Your task to perform on an android device: Snooze the 6:00 pm alarm
Image 1: 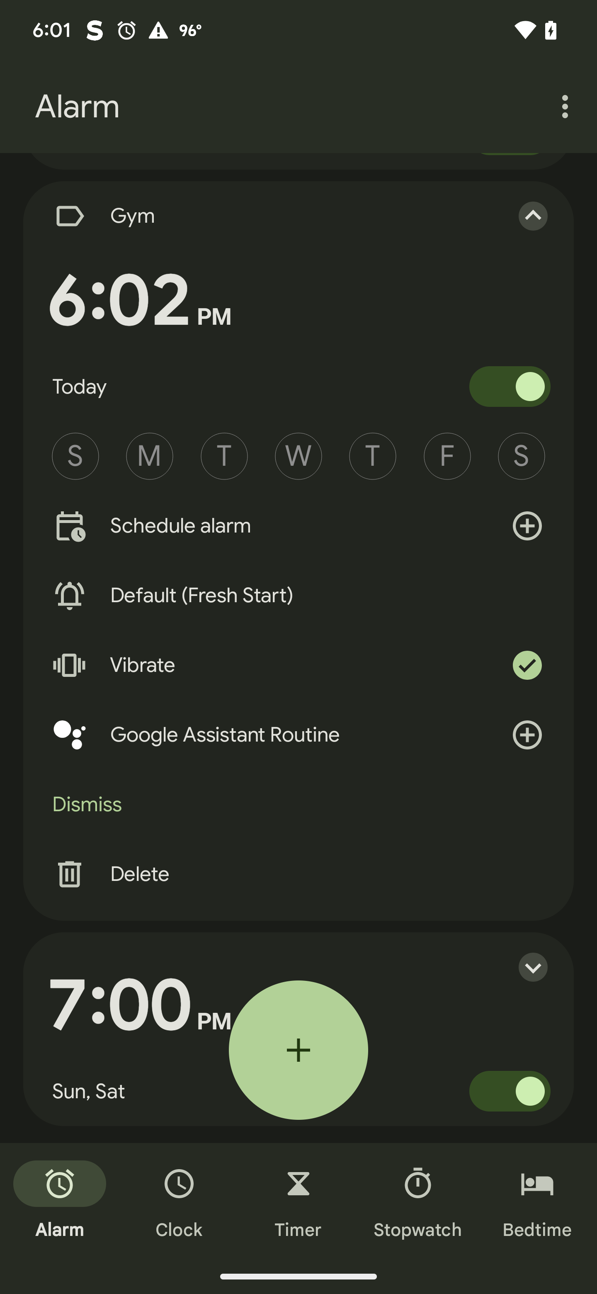
Click on the alarm option
Step 1: wait
Image 2: 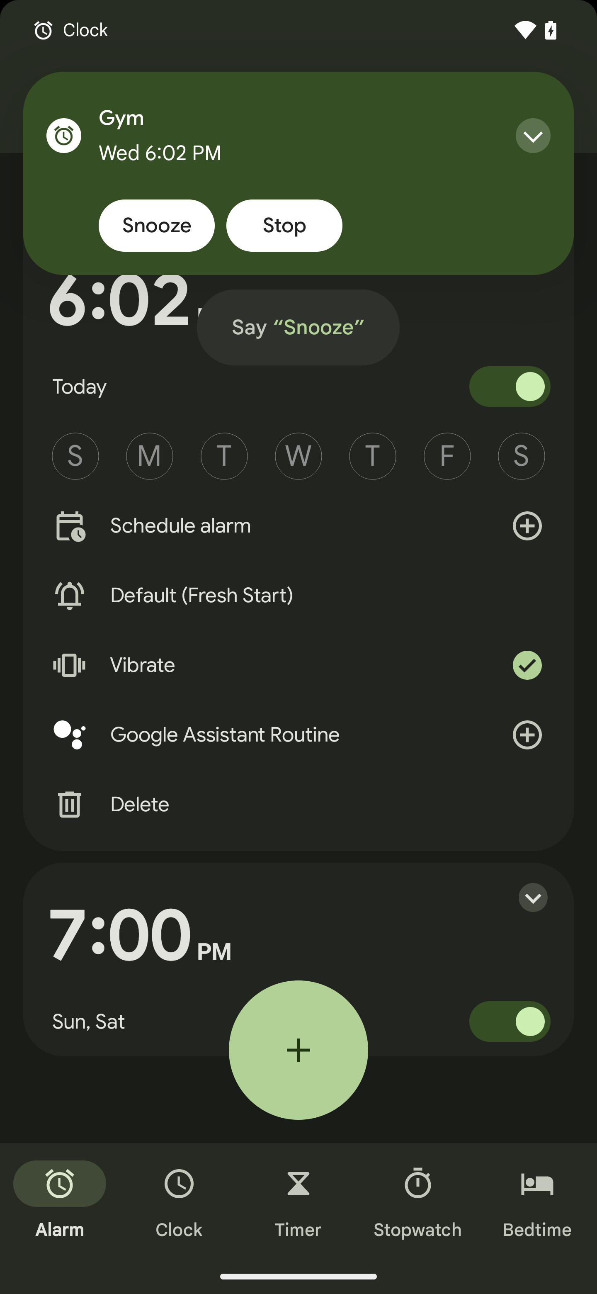
Click on the alarm option
Step 2: wait
Image 3: 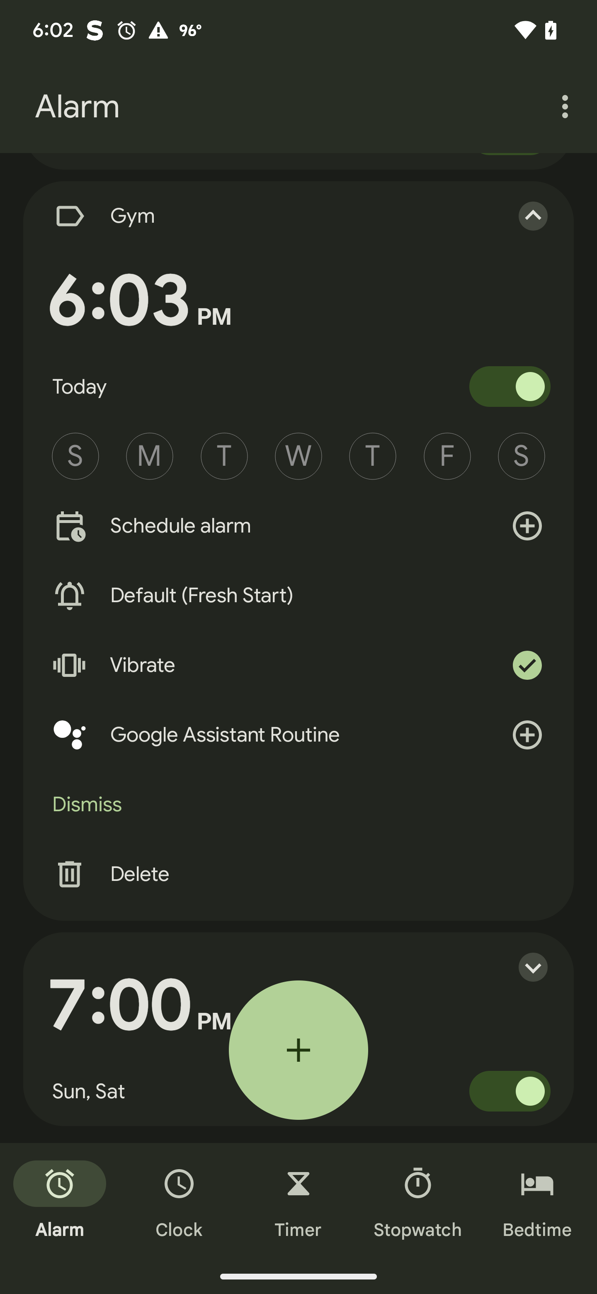
Click on the Snooze button
Step 3: wait
Image 4: 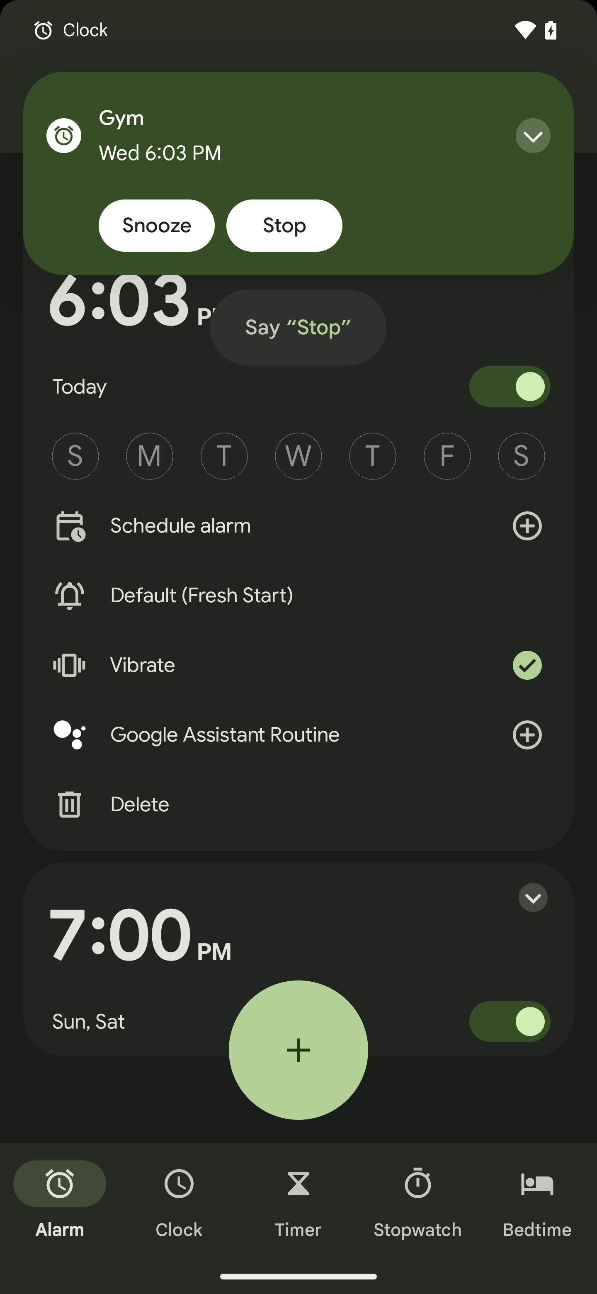
Click on the Snooze button
Step 4: click (156, 226)